Your task to perform on an android device: I would like to remove a plant video I took last week.
Image 0: 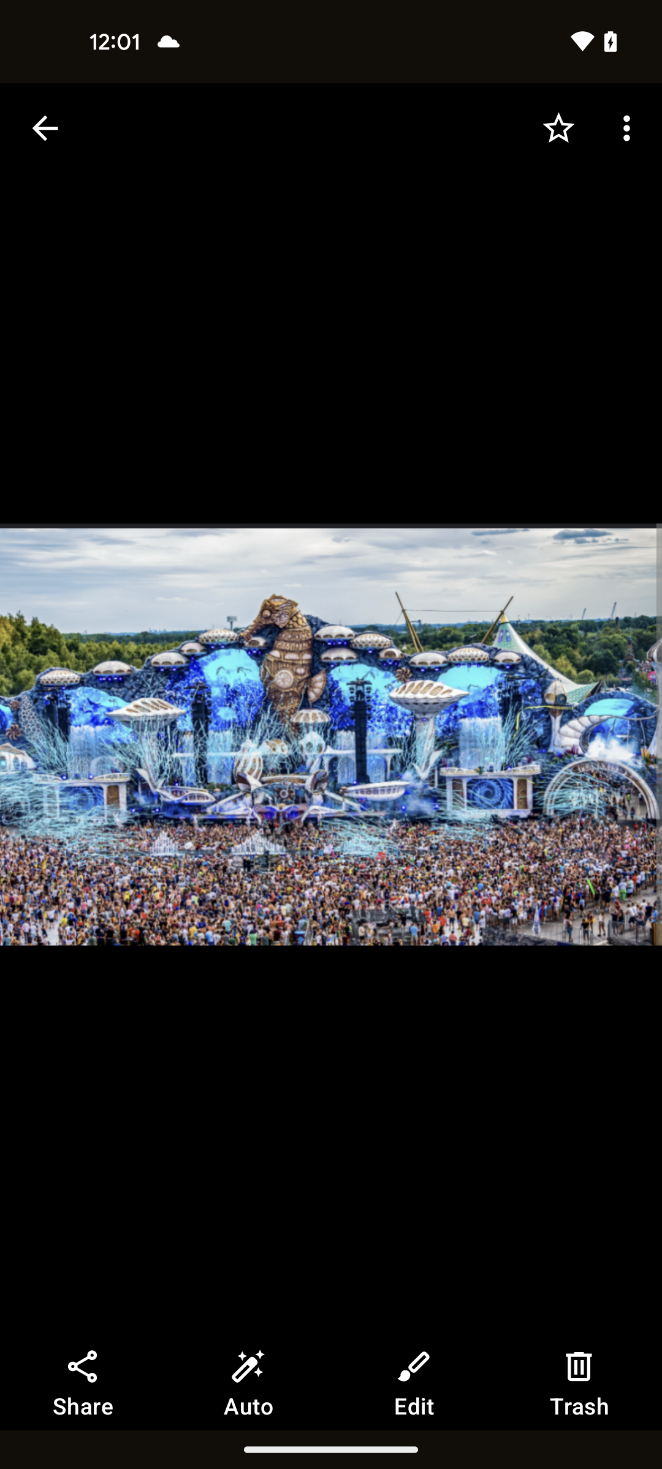
Go back to the previous page
Step 0: press back button
Image 1: 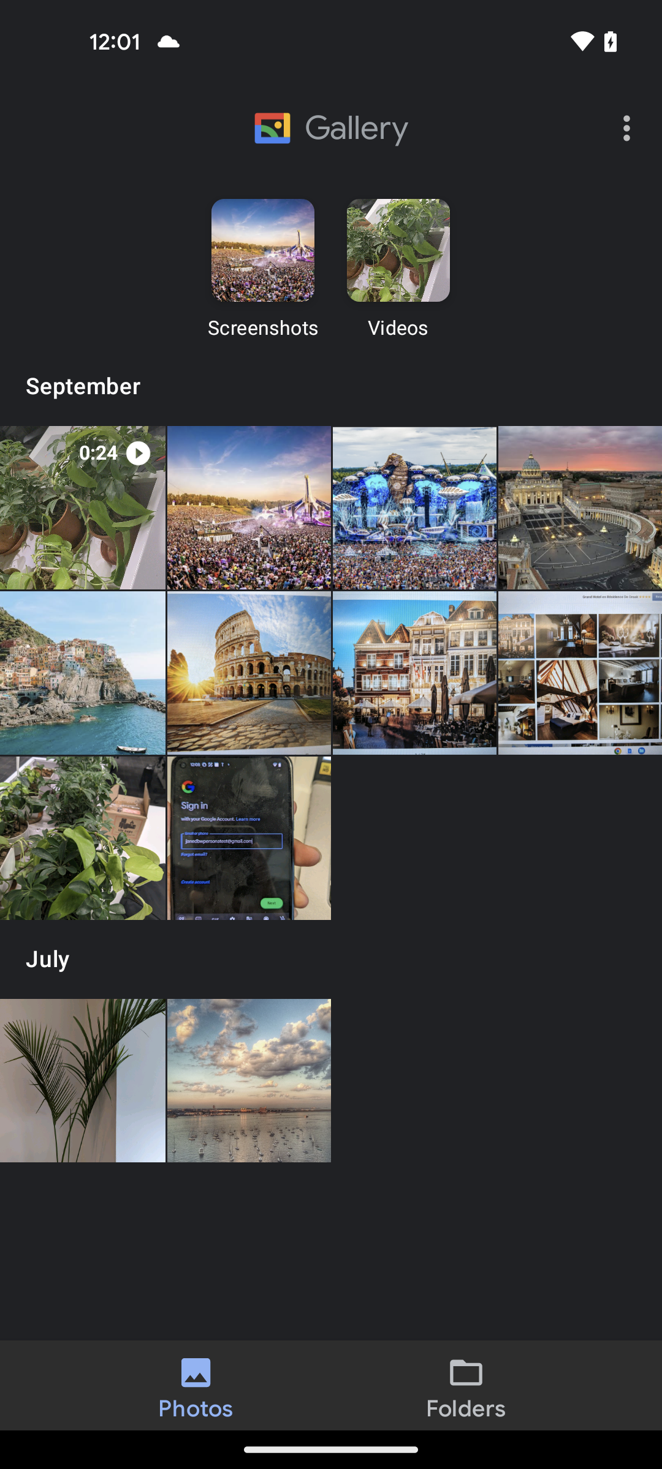
Tap on the video
Step 1: click (83, 507)
Image 2: 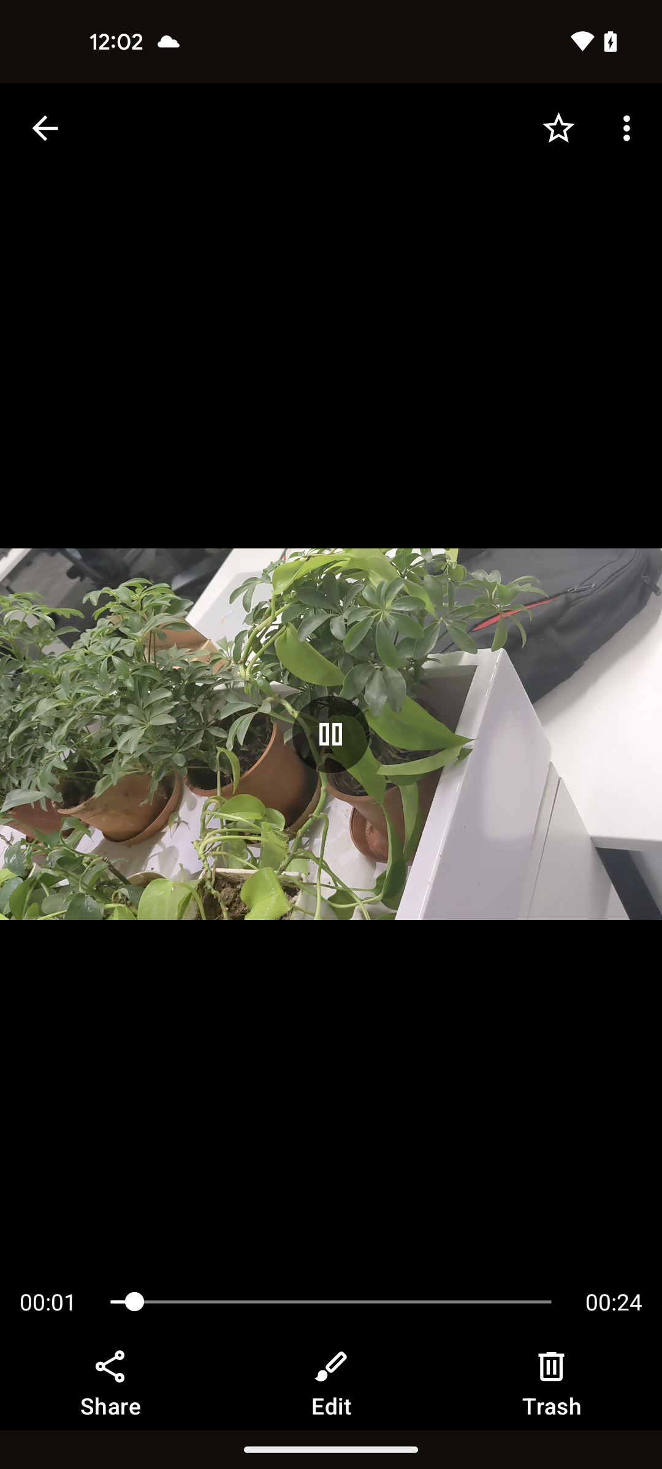
Tap on the trash option at the bottom right corner of the screen
Step 2: click (552, 1385)
Image 3: 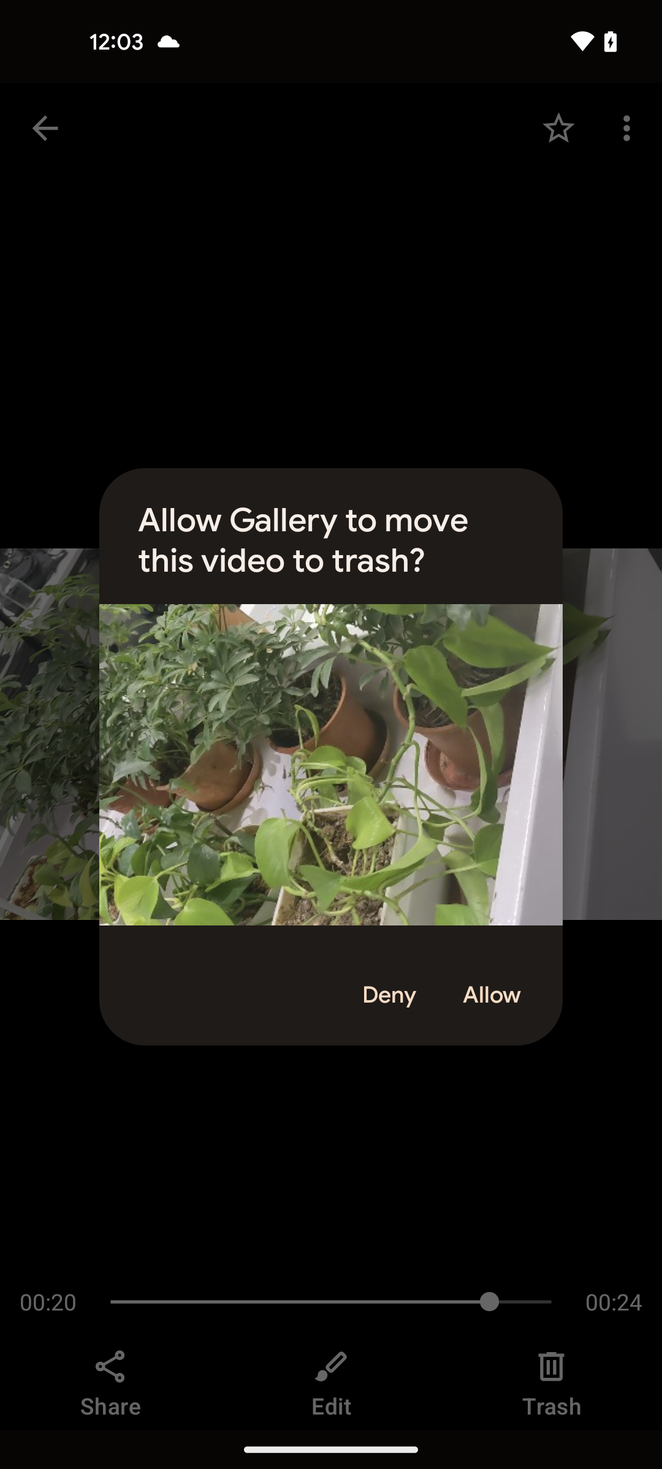
Tap on the allow option
Step 3: click (492, 995)